Your task to perform on an android device: I want to read the reviews of Sports pants and what other customers said about the Sports pants
Image 0: 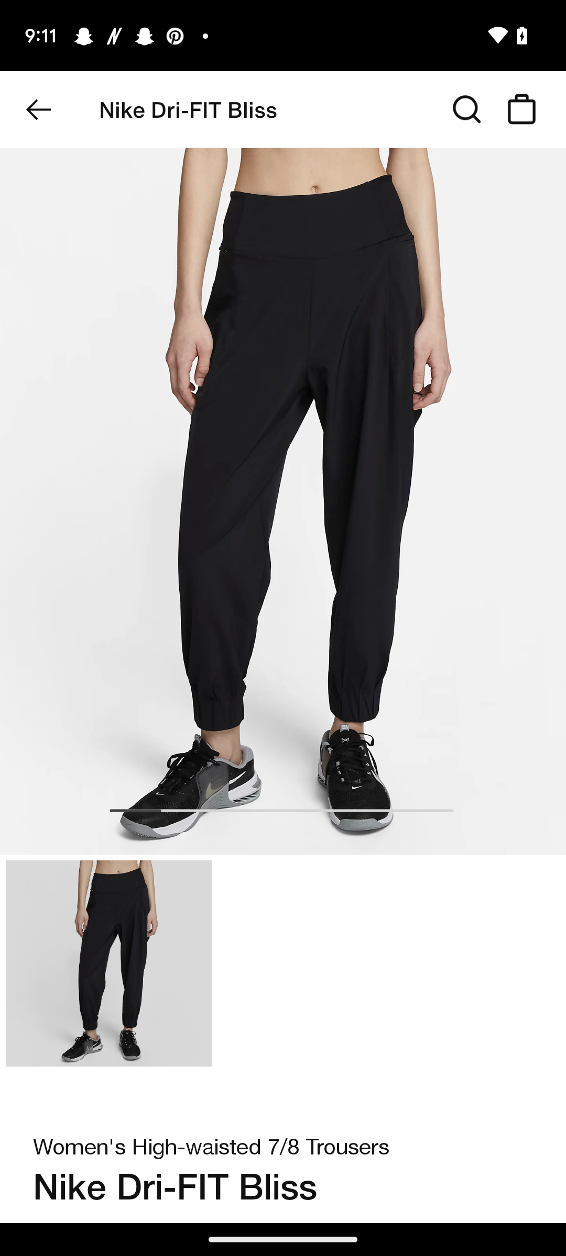
Scroll up to view the reviews option 
Step 0: scroll down
Image 1: 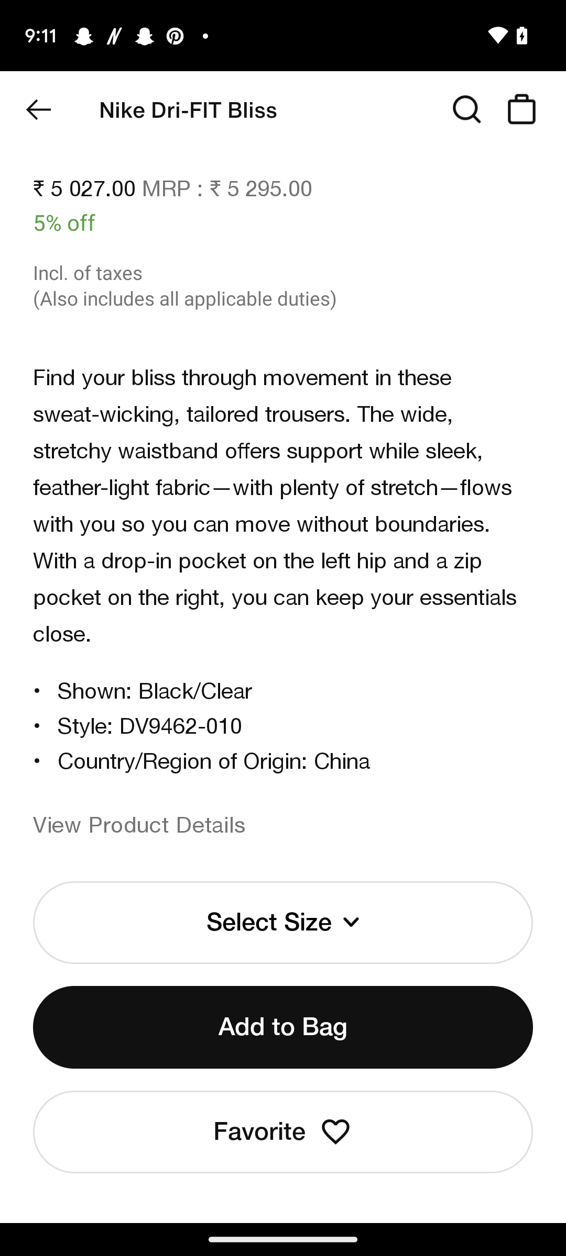
Scroll up to view the reviews option 
Step 1: scroll down
Image 2: 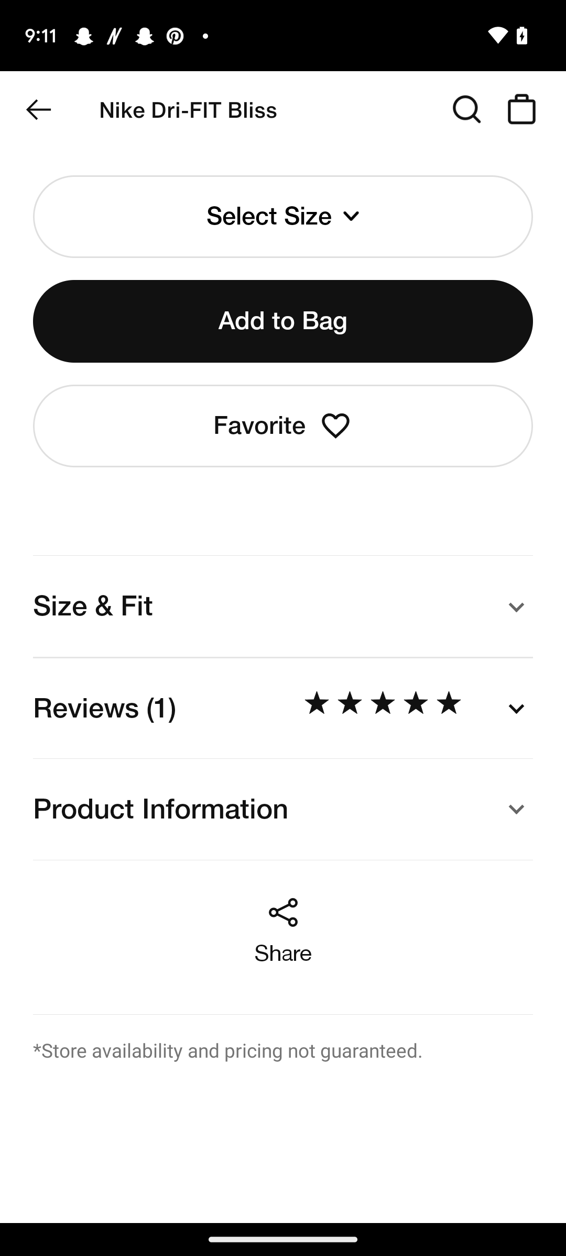
Click on the reviews option
Step 2: click (400, 717)